Your task to perform on an android device: Add painting to cart on the Etsy app.
Image 0: 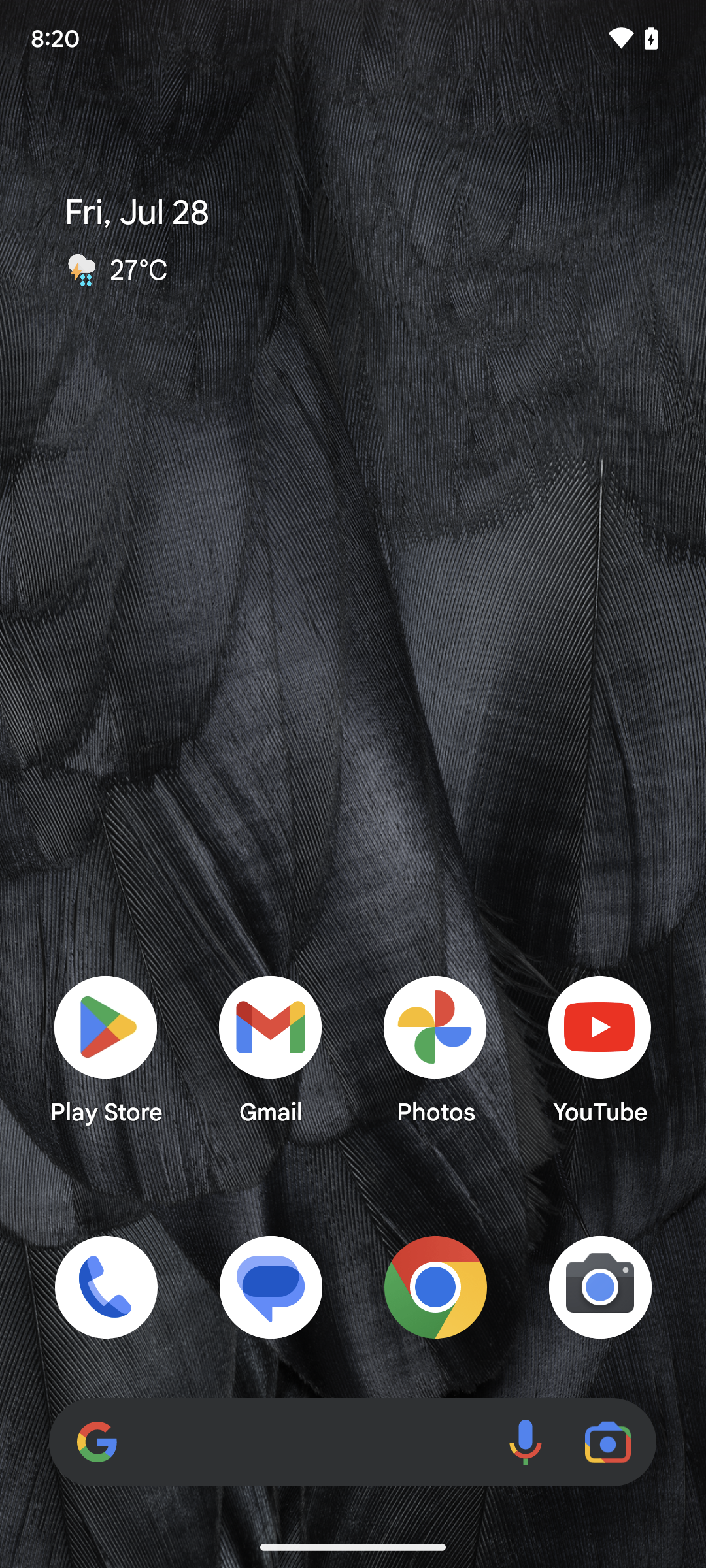
Open the Etsy app.
Step 0: open app "Etsy"
Image 1: 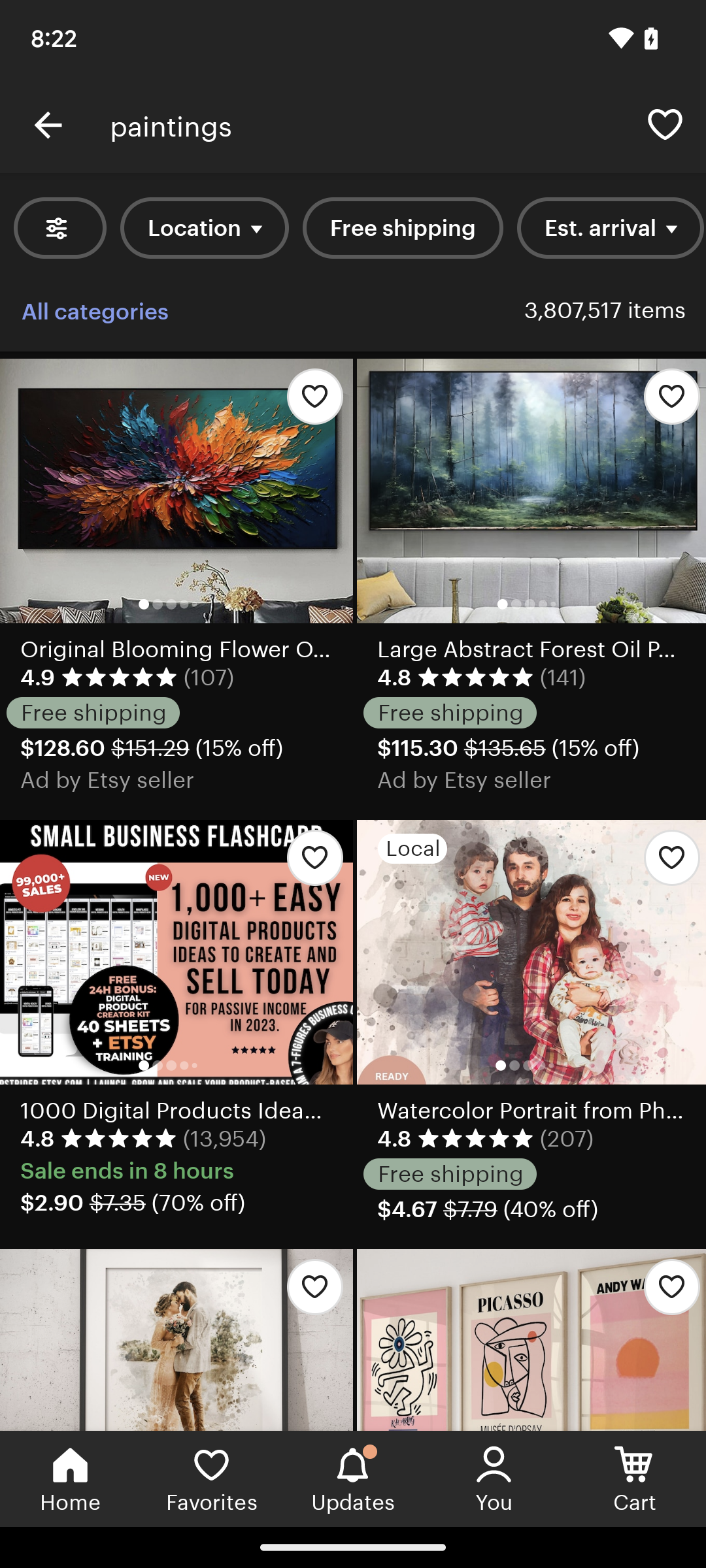
Open the Etsy app.
Step 1: wait
Image 3: 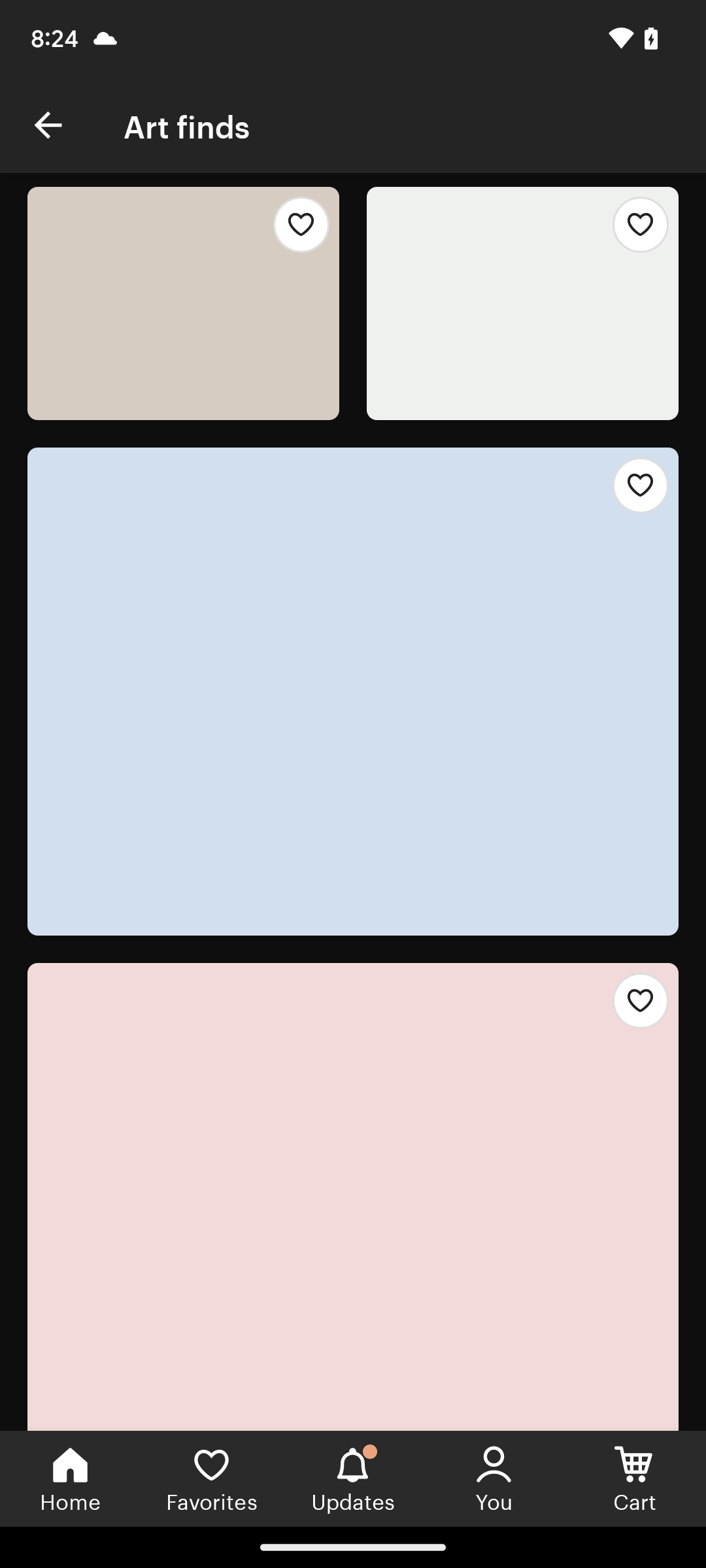
Tap on Find art present on screen.
Step 3: wait
Image 4: 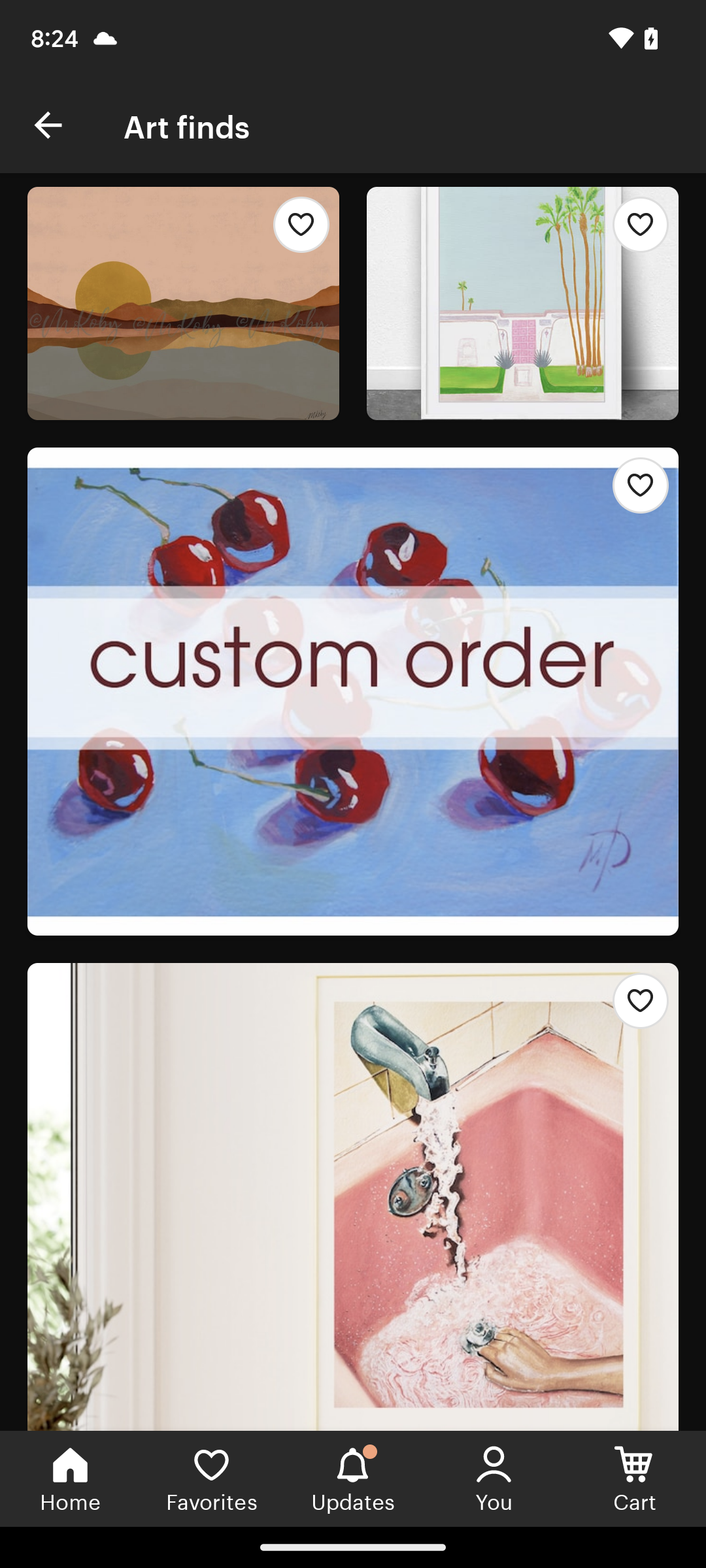
Scroll up to view more paintings.
Step 4: scroll down
Image 5: 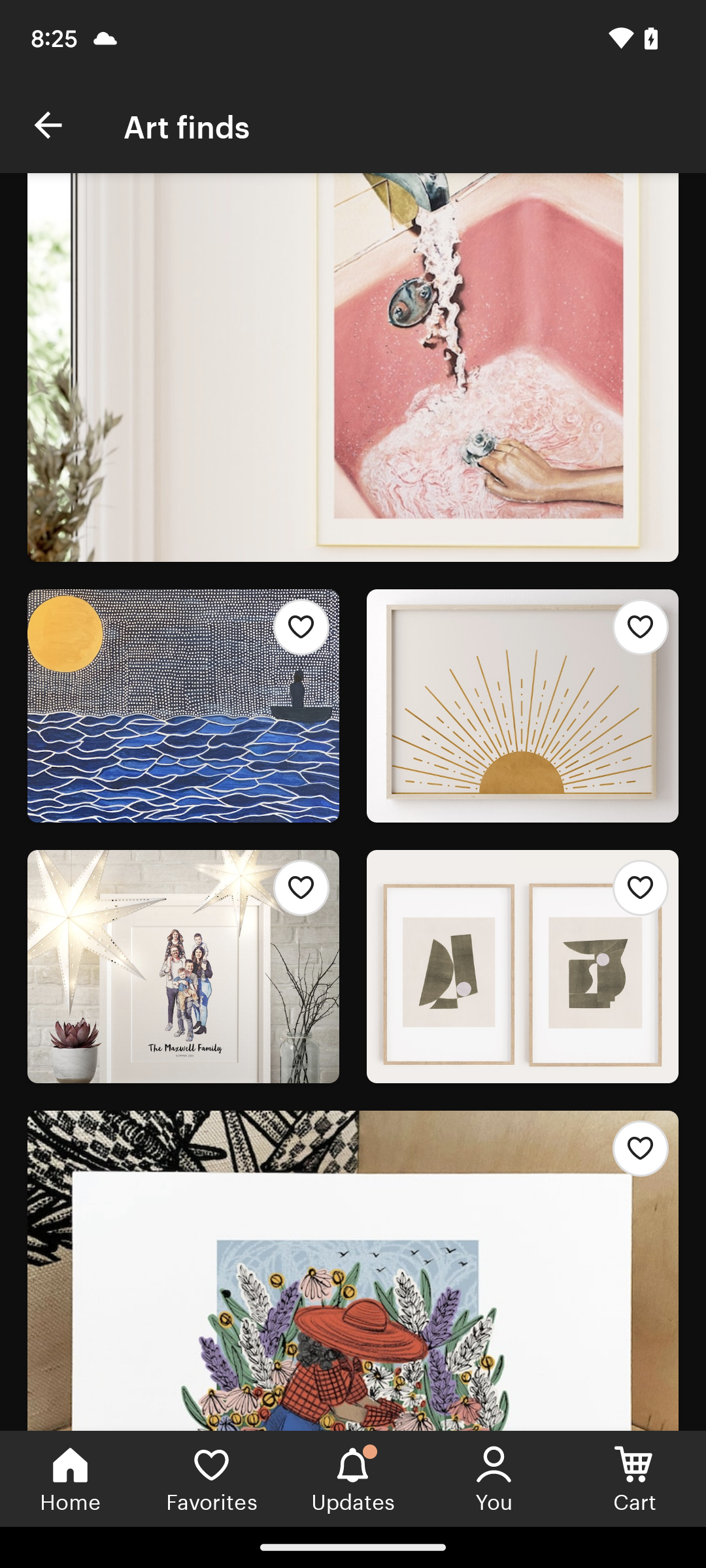
Click on the last painting present on screen.
Step 5: click (353, 1271)
Image 6: 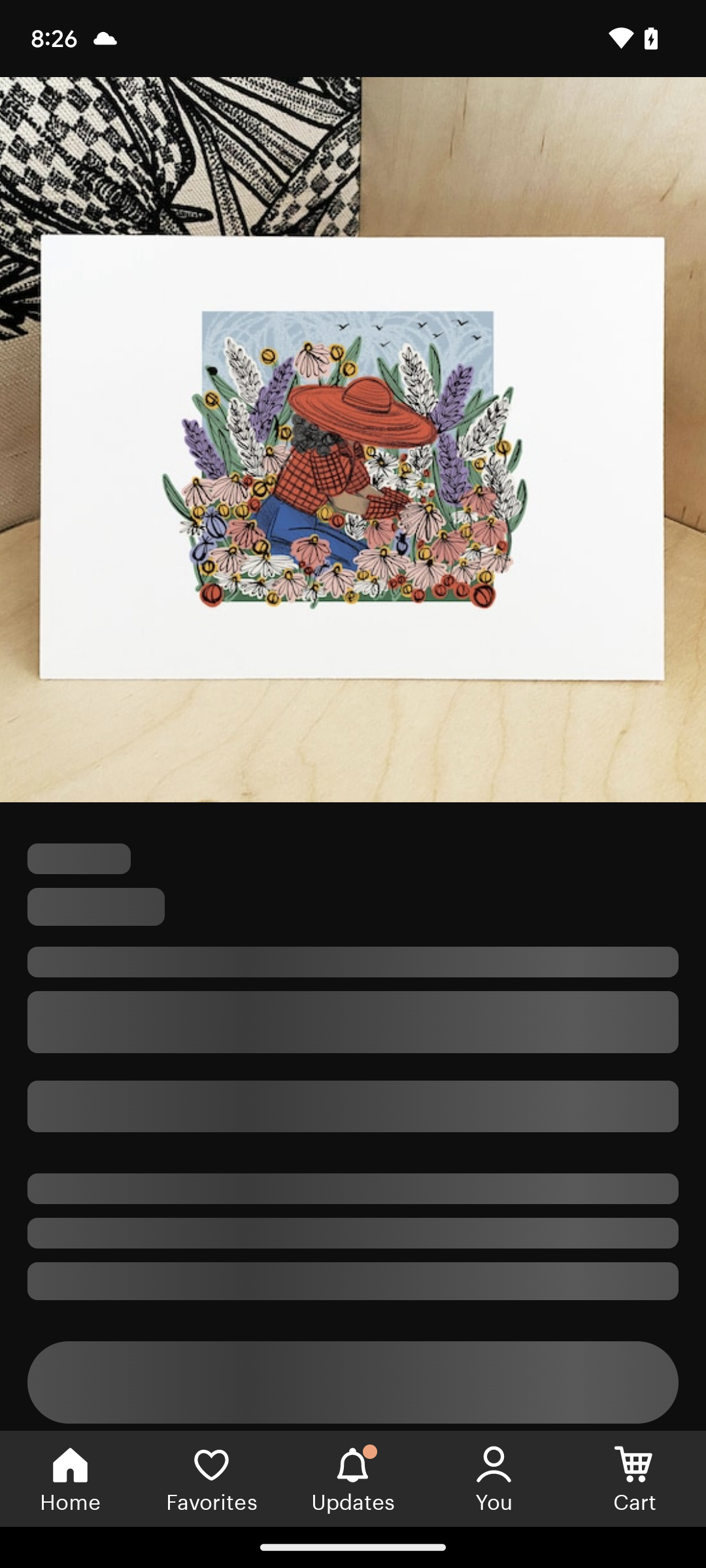
Click on the last painting present on screen.
Step 6: wait
Image 7: 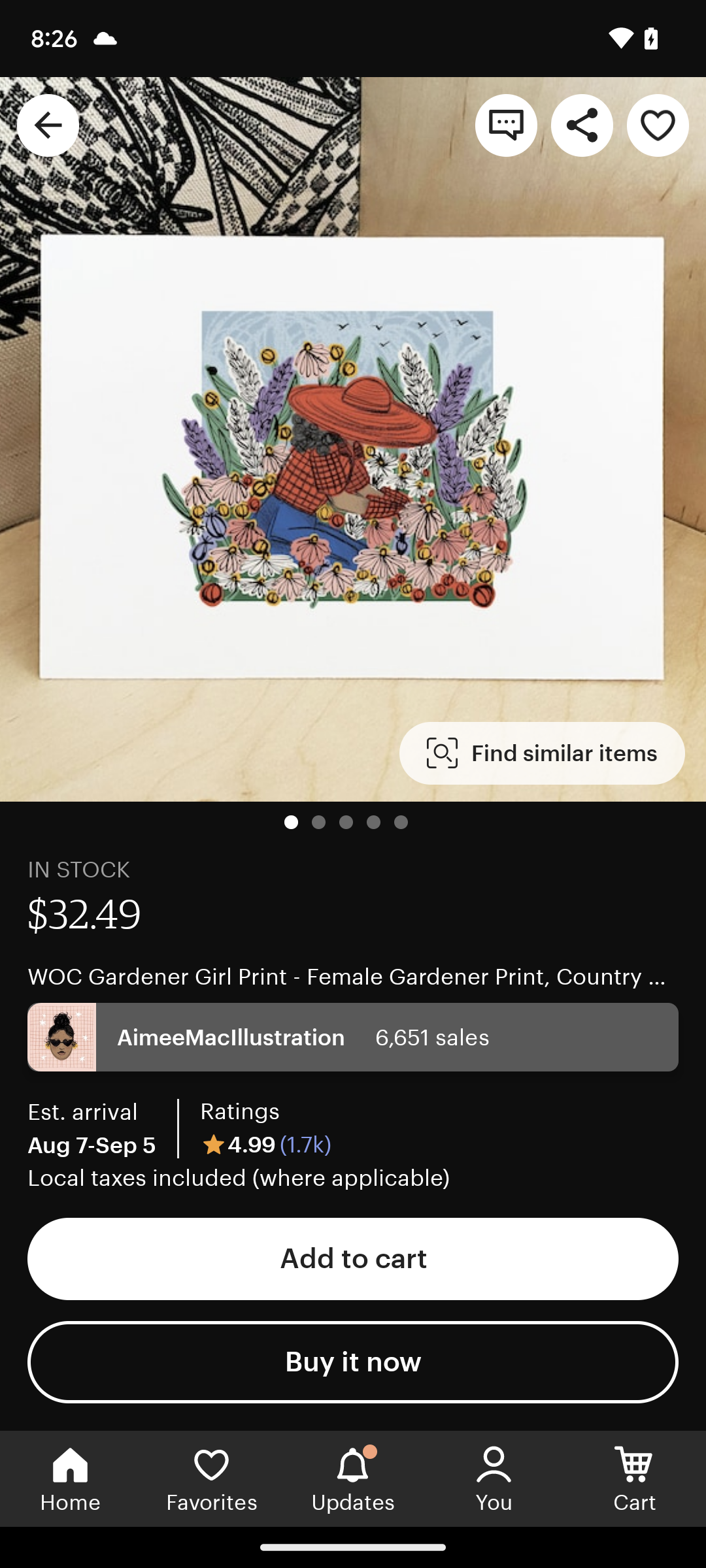
Tap on the add to cart option present on screen.
Step 7: click (353, 1258)
Image 8: 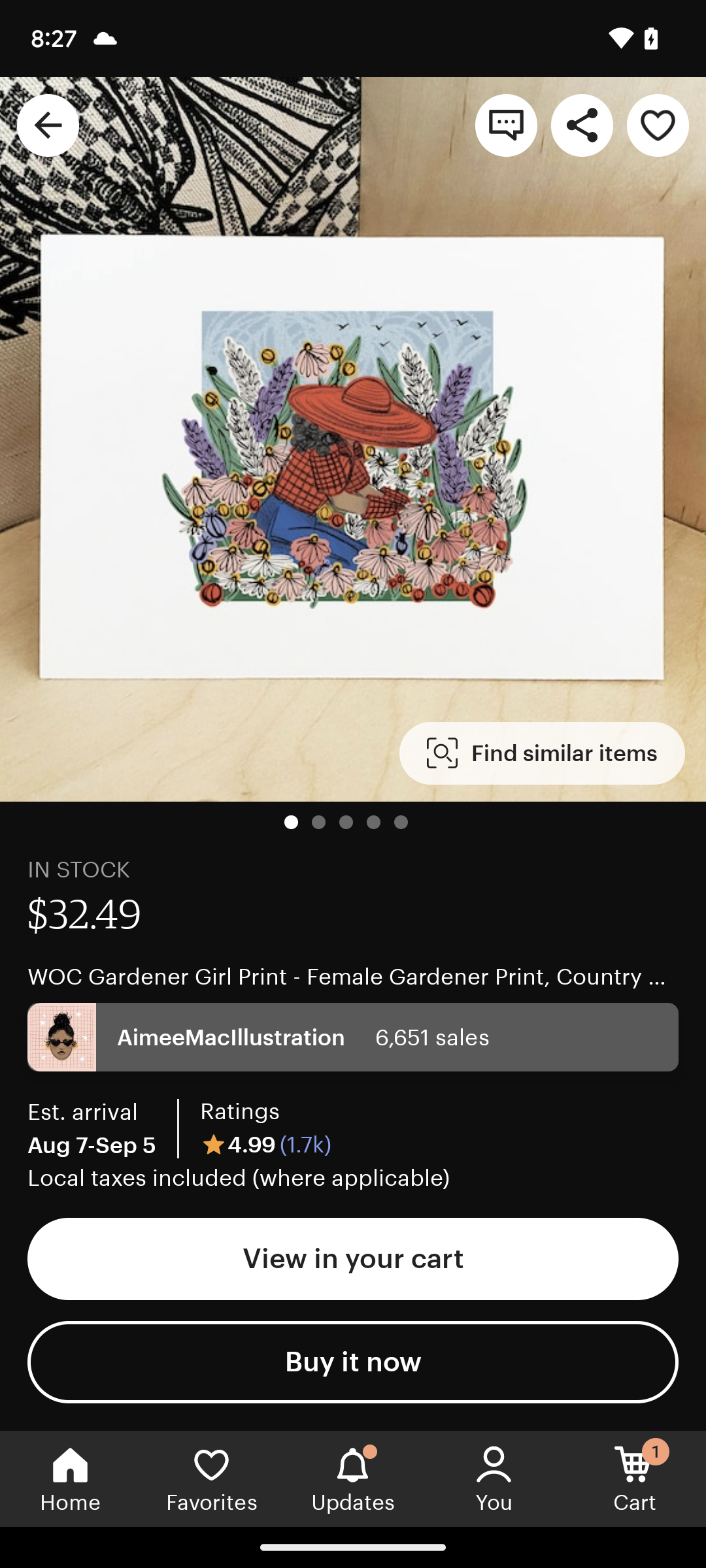
Tap on the add to cart option present on screen.
Step 8: click (353, 1258)